Your task to perform on an android device: I have started the first lesson. I found it very useful for me now I want to compete this lesson
Image 0: 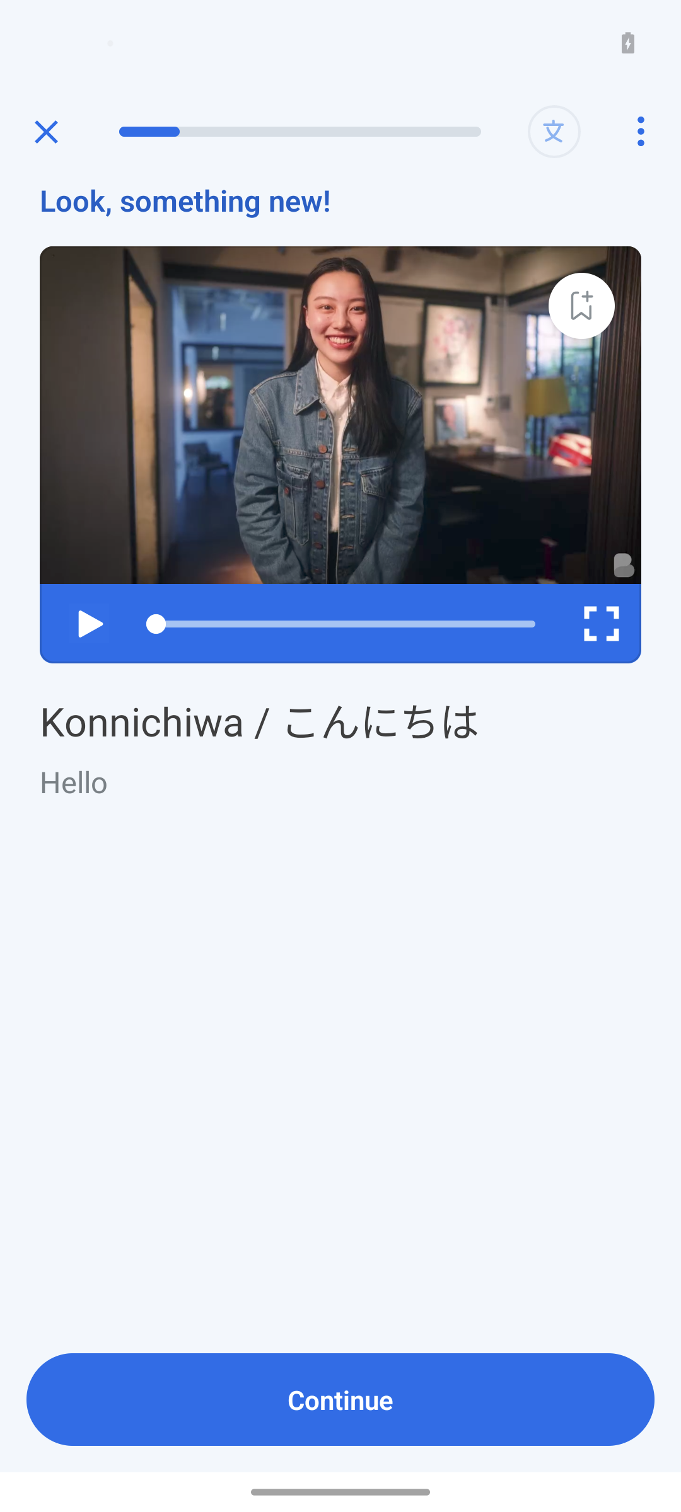
Click on the Continue button at the bottom of the screen
Step 0: click (340, 1399)
Image 1: 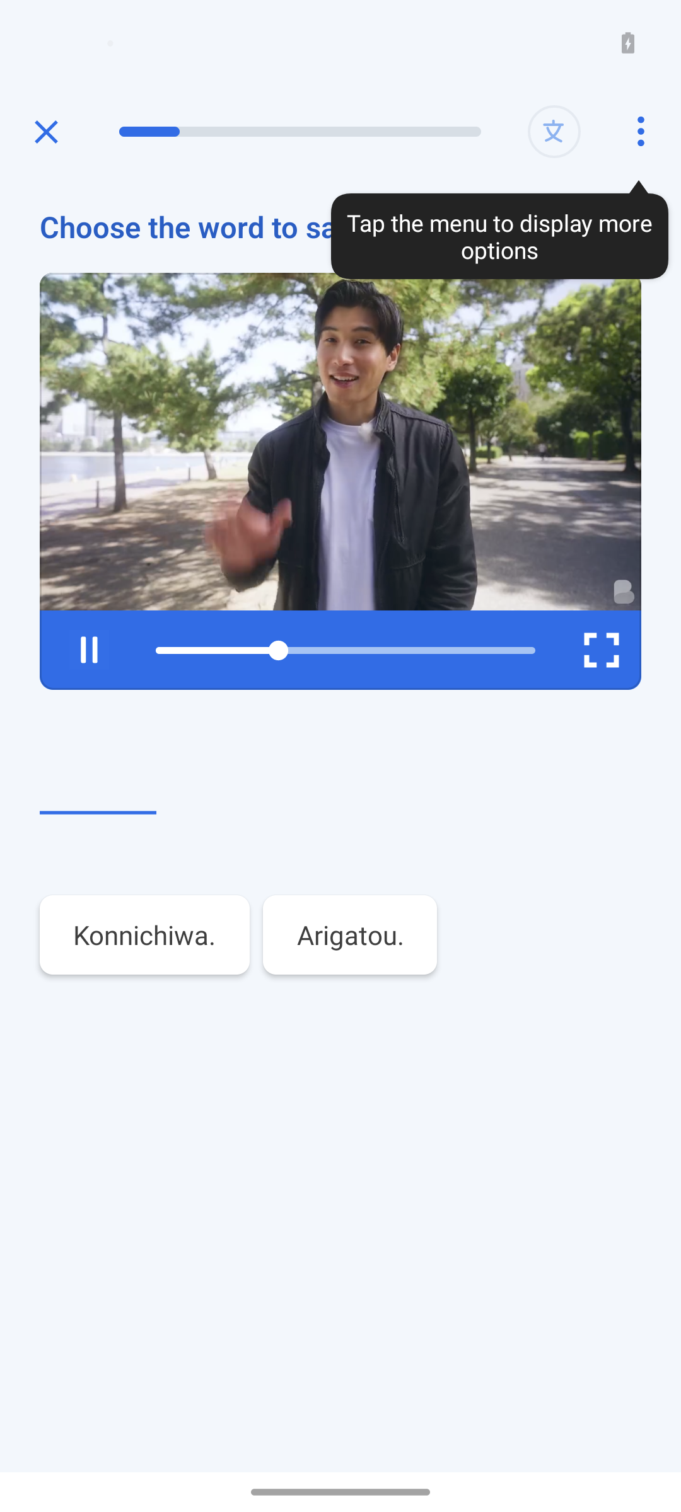
Click on the konnichiwa. tab
Step 1: click (144, 935)
Image 2: 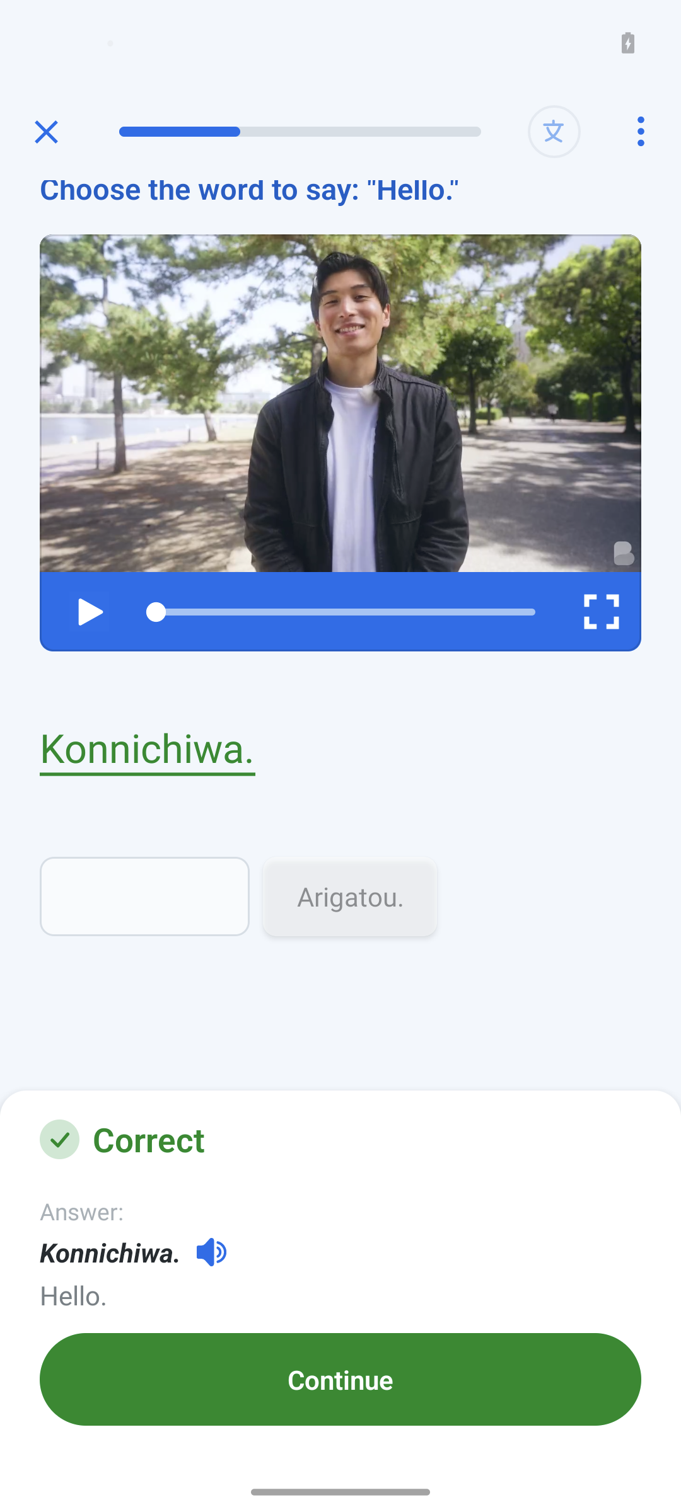
Click on the Continue button at the bottom of the screen
Step 2: click (340, 1379)
Image 3: 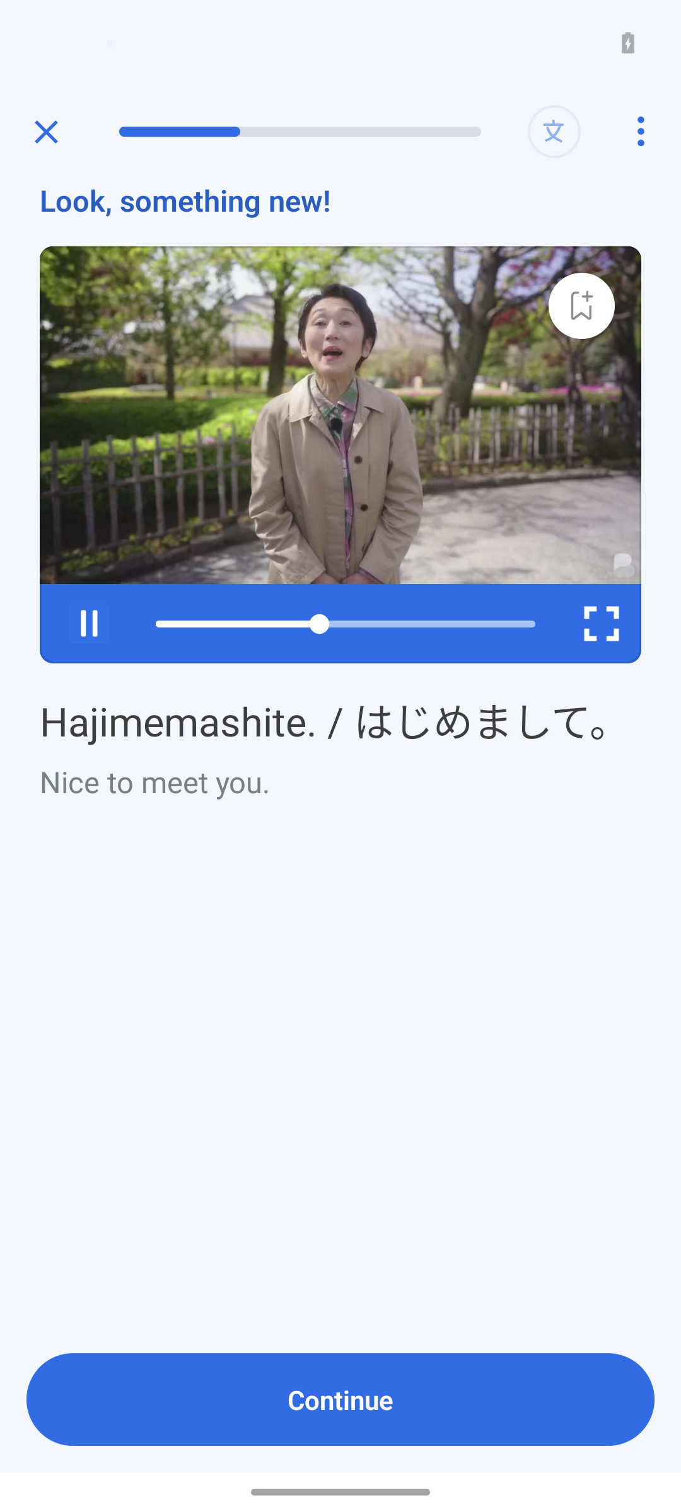
Click on the Continue button at the bottom of the screen
Step 3: click (340, 1399)
Image 4: 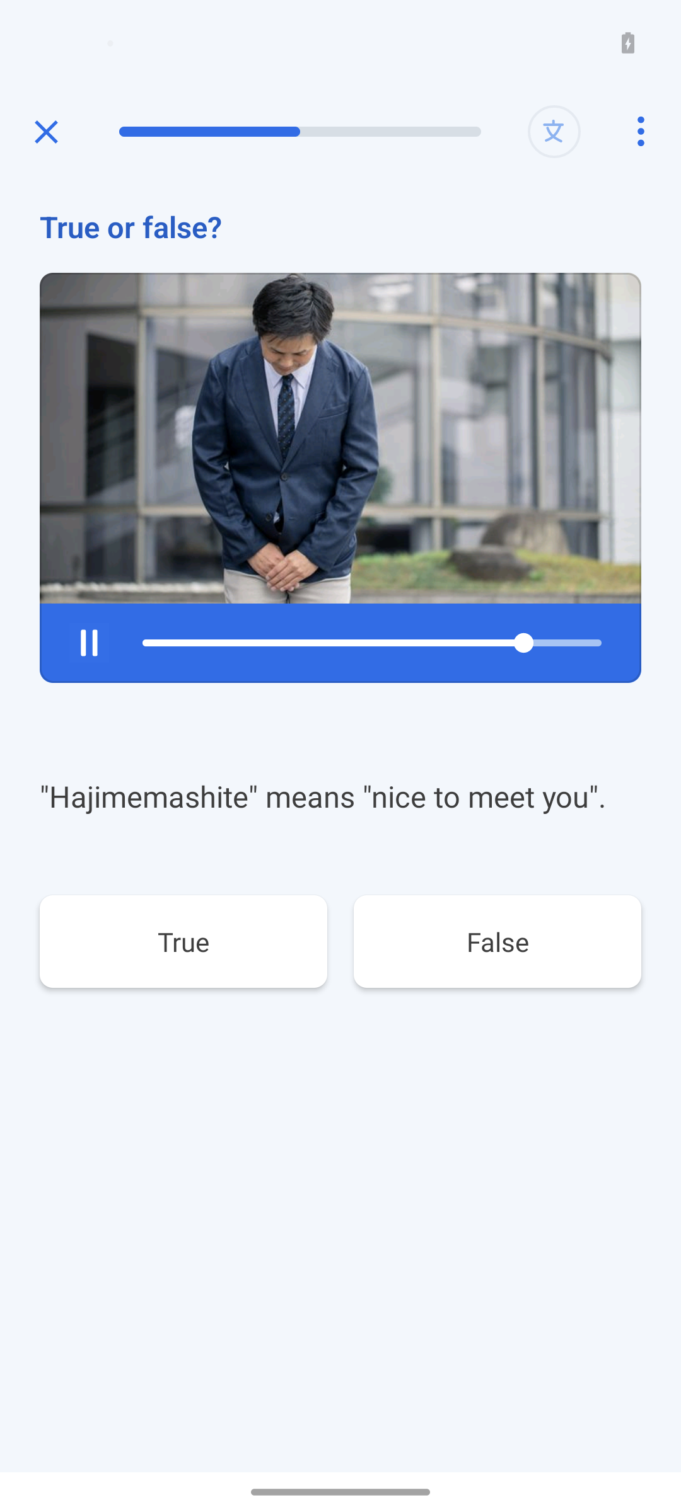
Click on the True tab
Step 4: click (183, 941)
Image 5: 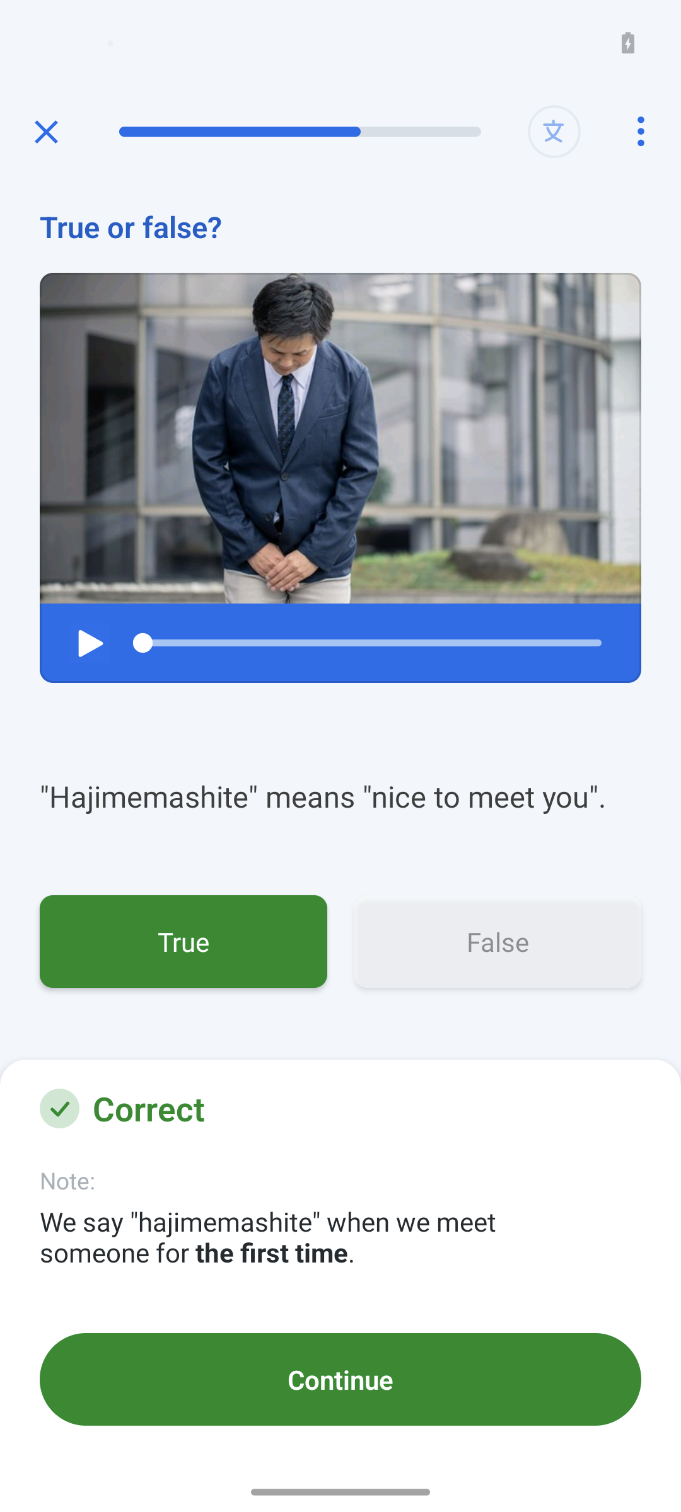
Click on the Continue button at the bottom of the screen
Step 5: click (340, 1379)
Image 6: 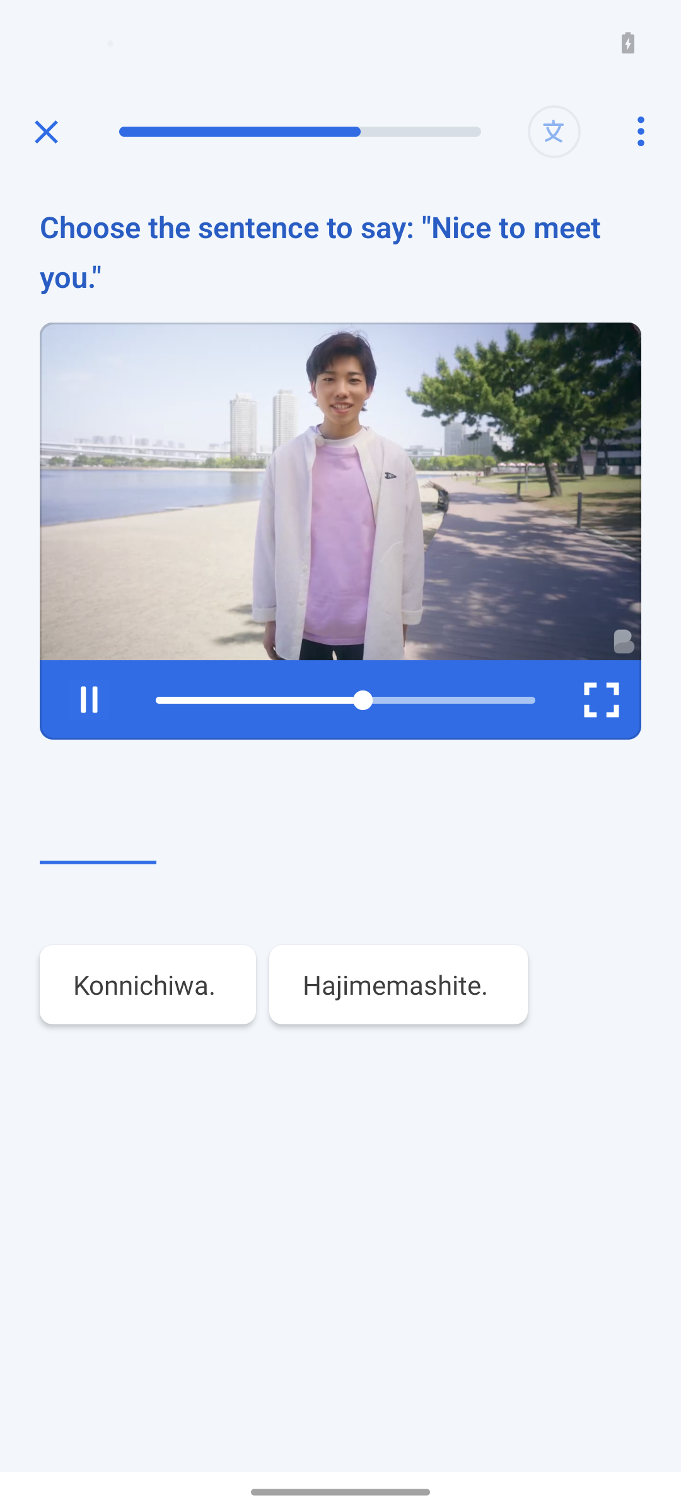
Click on the Hajimemashite. tab
Step 6: click (398, 985)
Image 7: 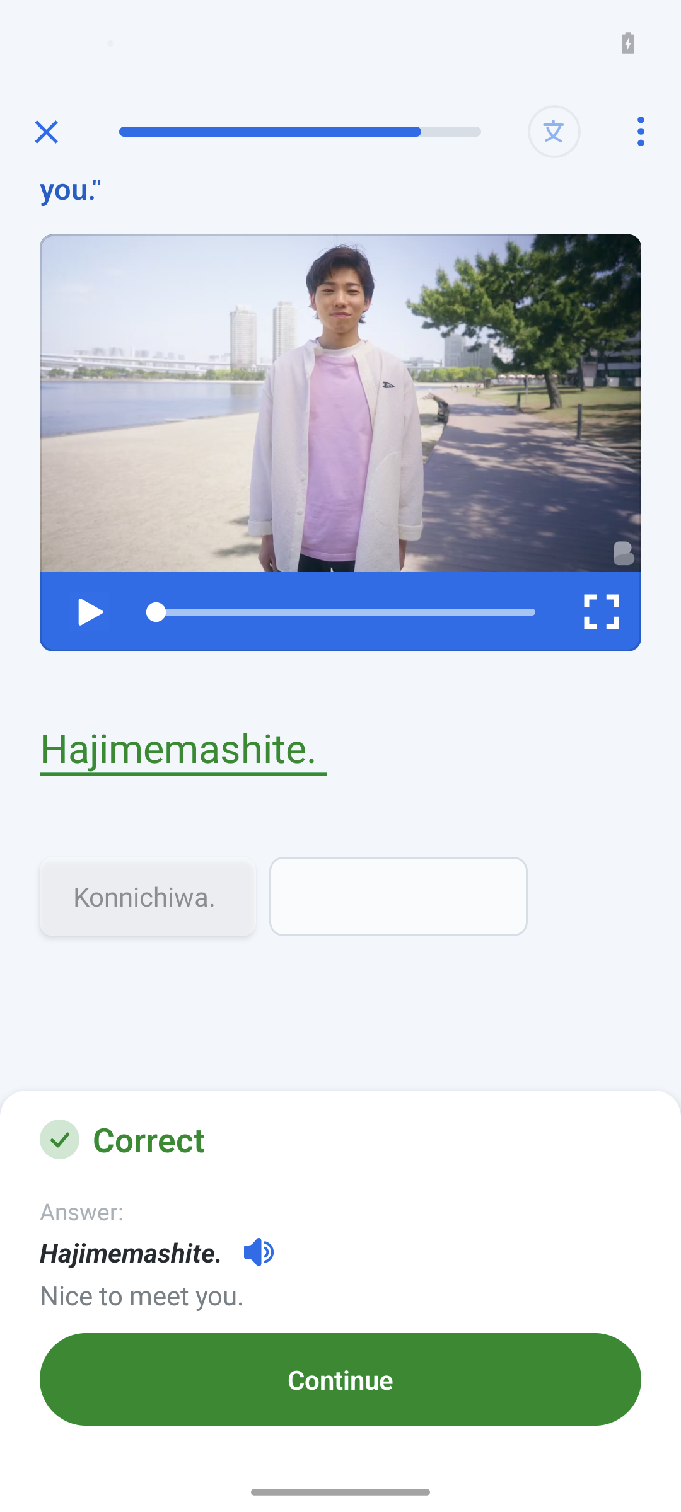
Click on the Continue button at the bottom of the screen
Step 7: click (340, 1379)
Image 8: 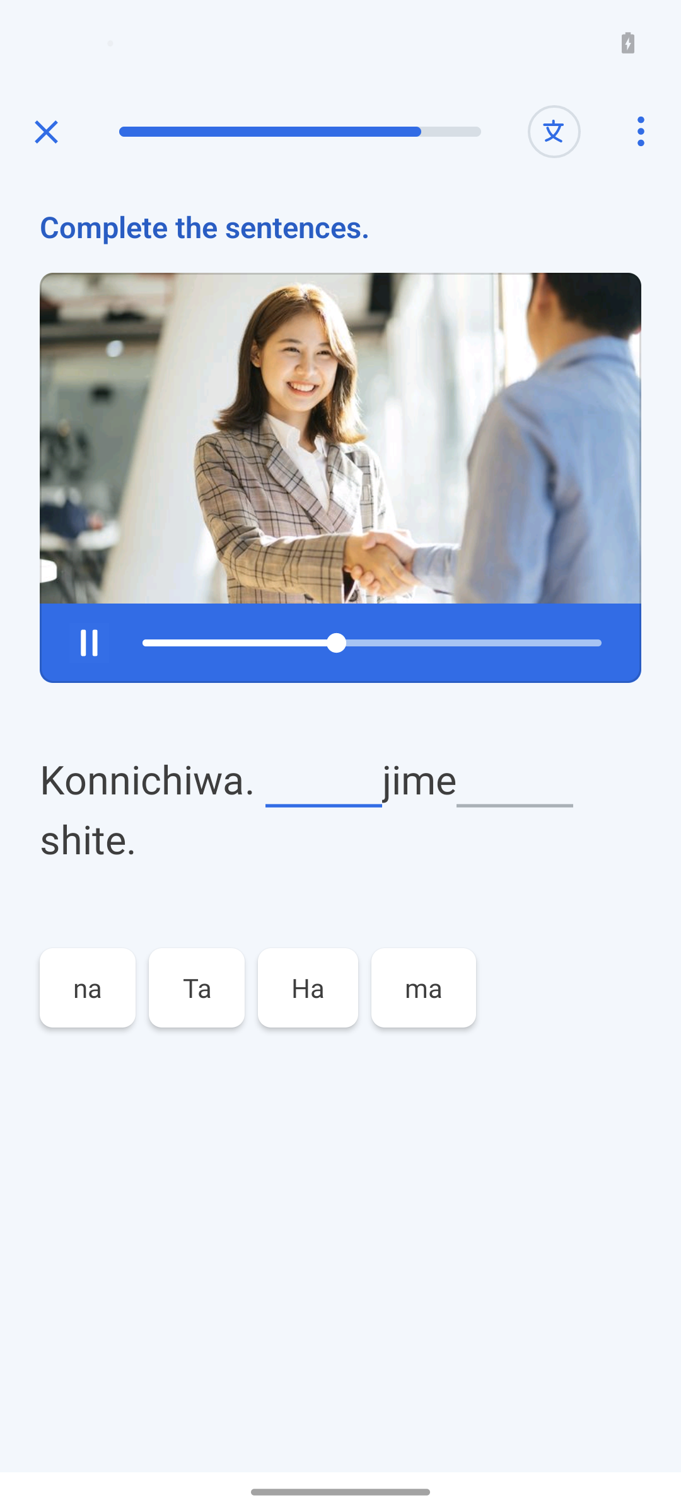
Click on the Ha tab
Step 8: click (308, 988)
Image 9: 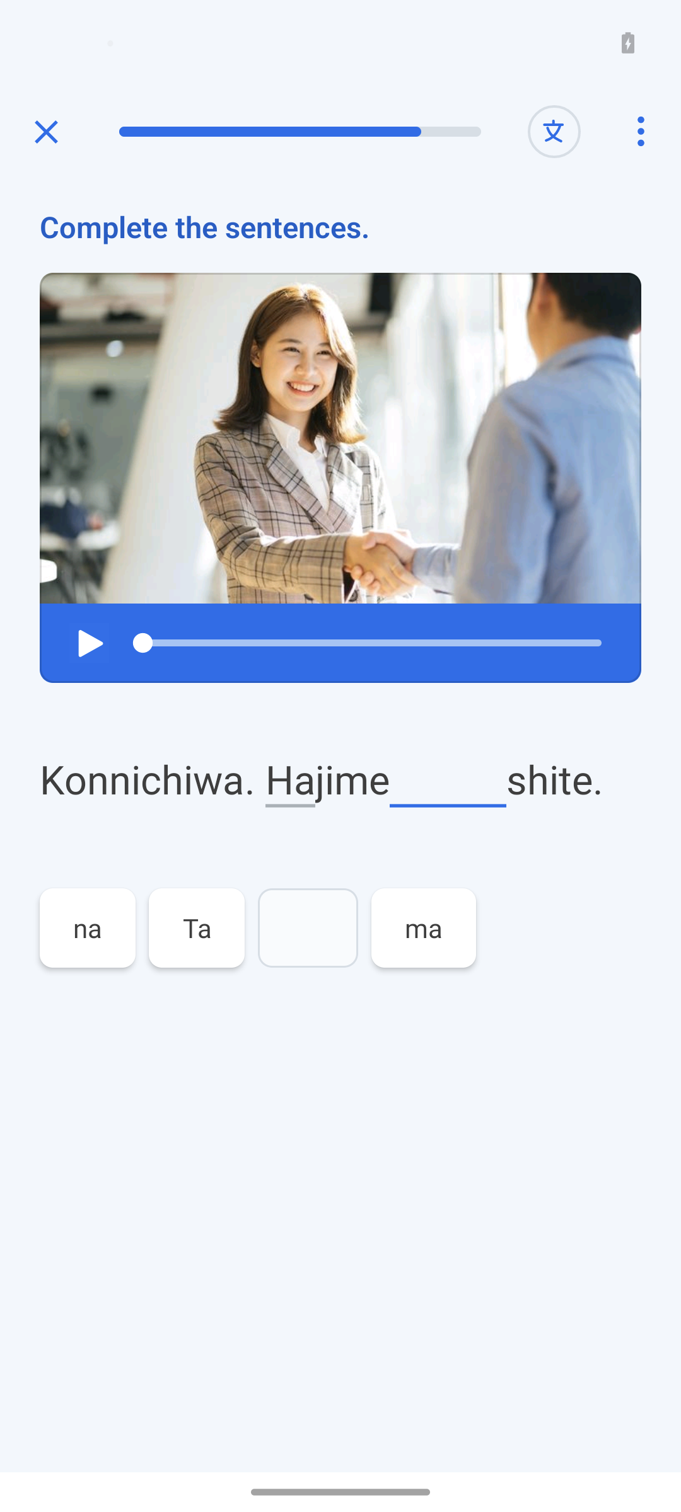
Click on the ma tab
Step 9: click (424, 927)
Image 10: 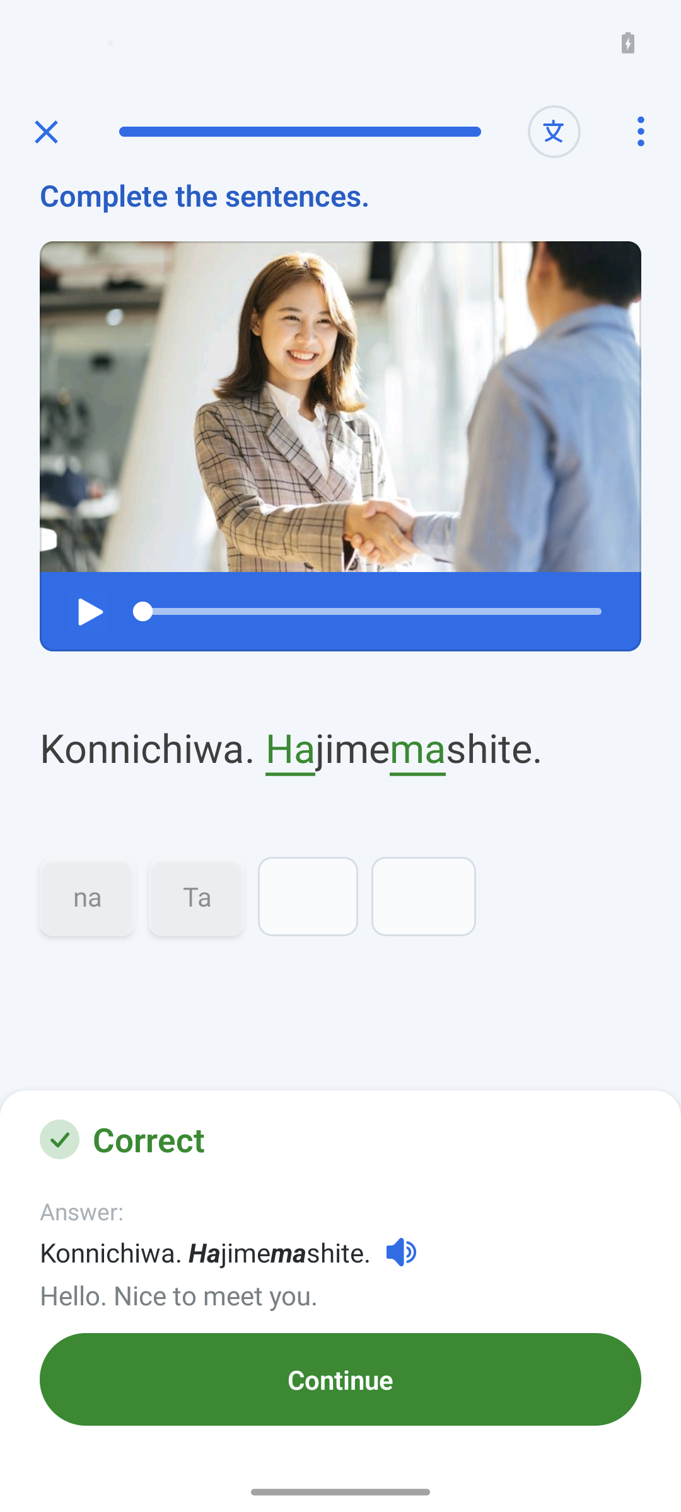
Click on the Continue button at the bottom of the screen
Step 10: click (340, 1379)